Your task to perform on an android device:  have to leave for the cooking class in the next 30 minutes, but before that, I need to complete an important task. Set a timer for 30 minutes in the clock app so that my cooking class  will not be missed.
Image 0: 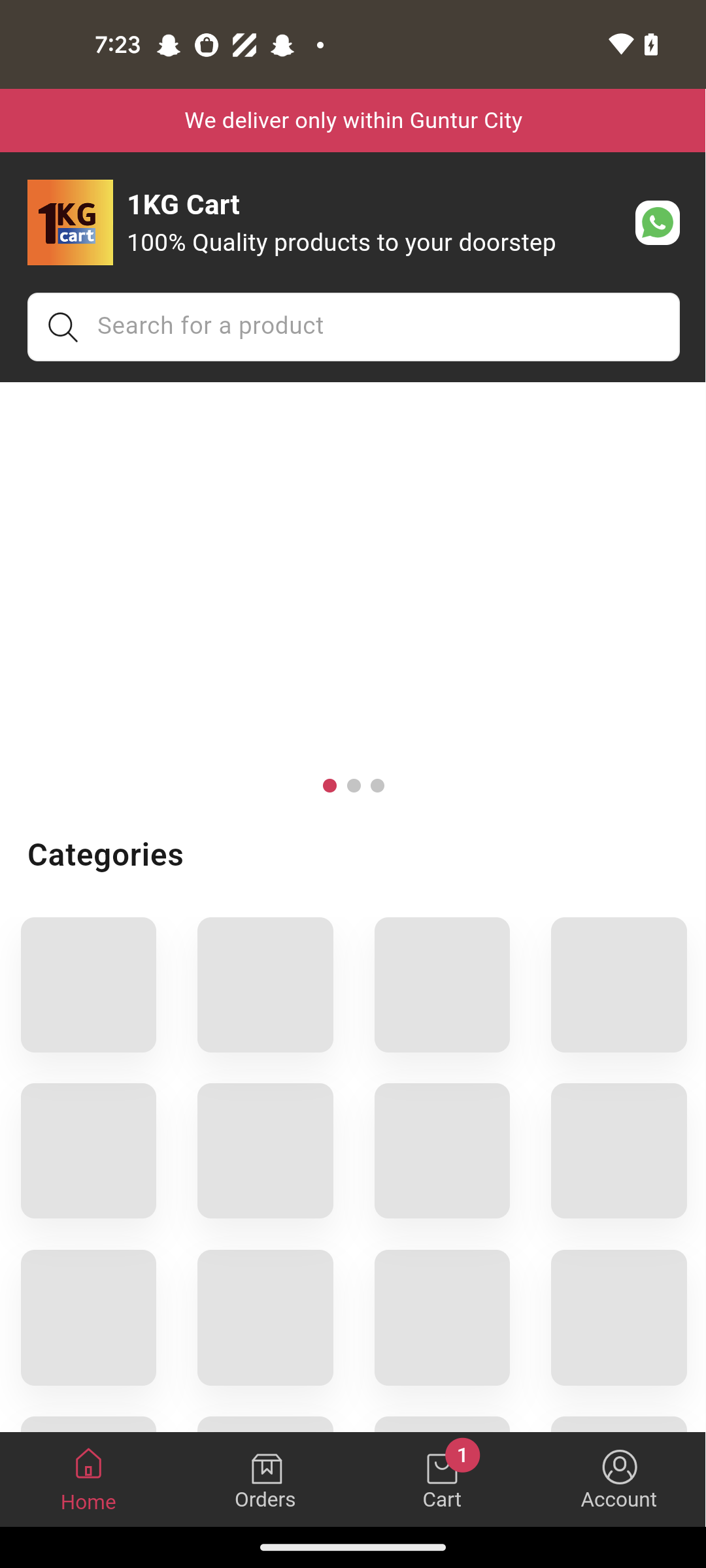
open the Clock app
Step 0: open app "Clock"
Image 1: 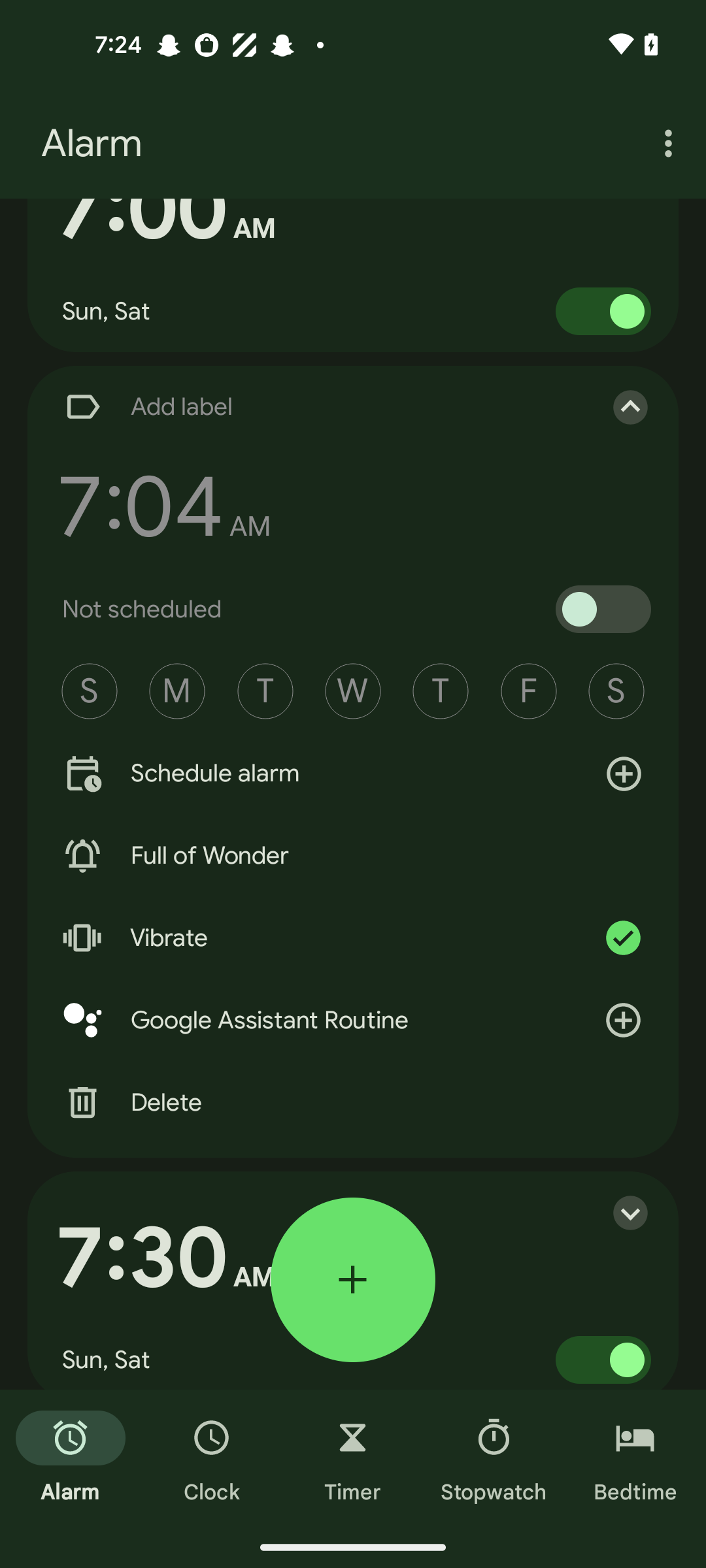
Click on the Timer section at the bottom of the screen 
Step 1: click (353, 1458)
Image 2: 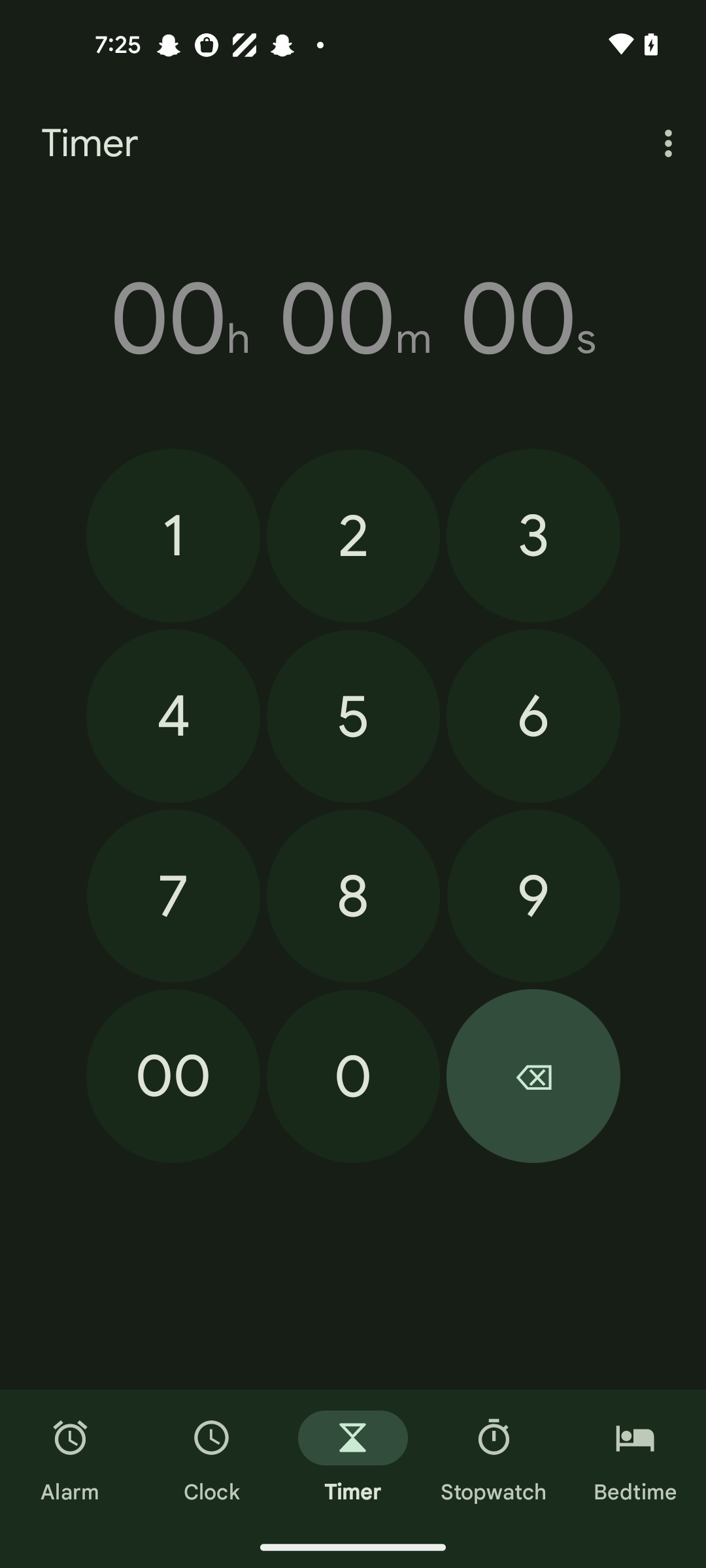
Set minutes to 30
Step 2: click (533, 536)
Image 3: 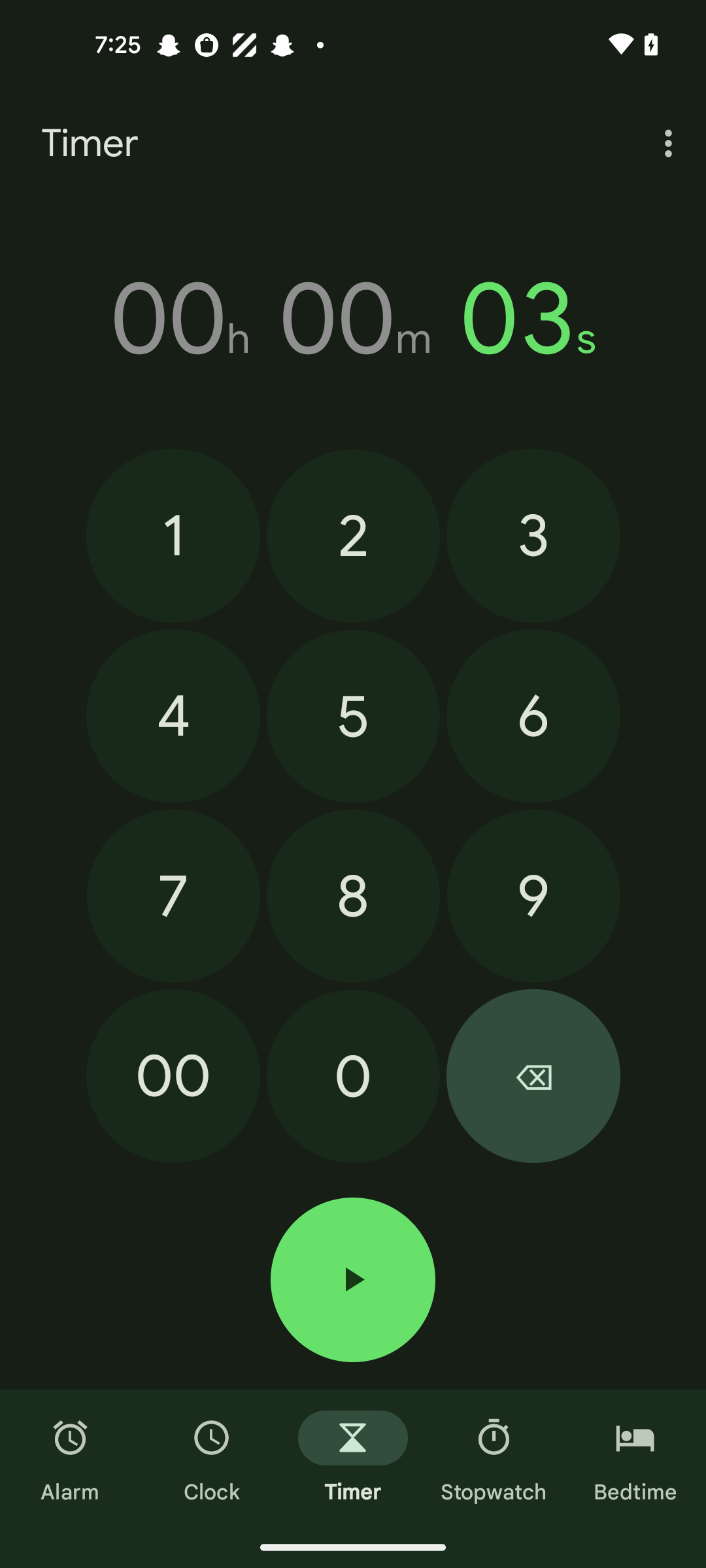
Set minutes to 30
Step 3: click (353, 1075)
Image 4: 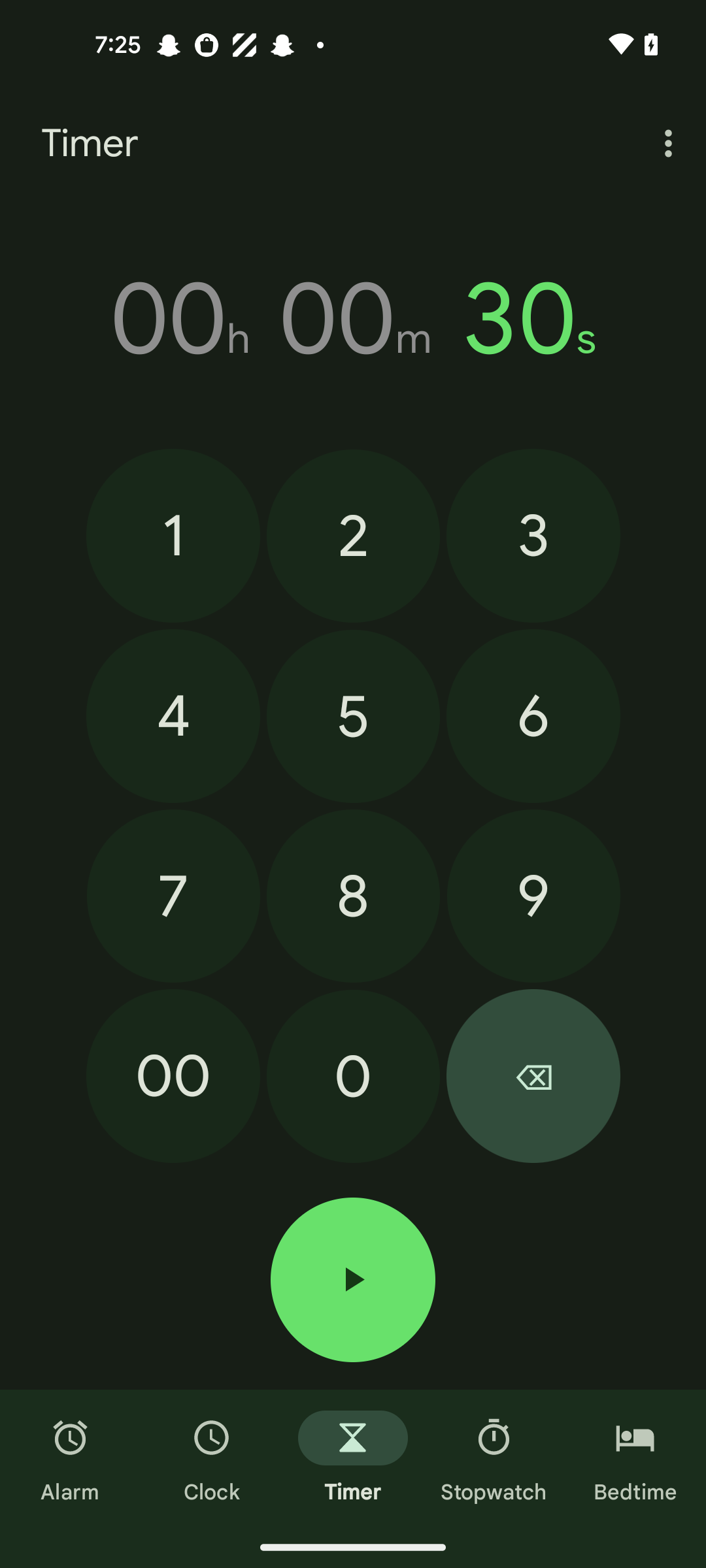
Set minutes to 30
Step 4: click (353, 1075)
Image 5: 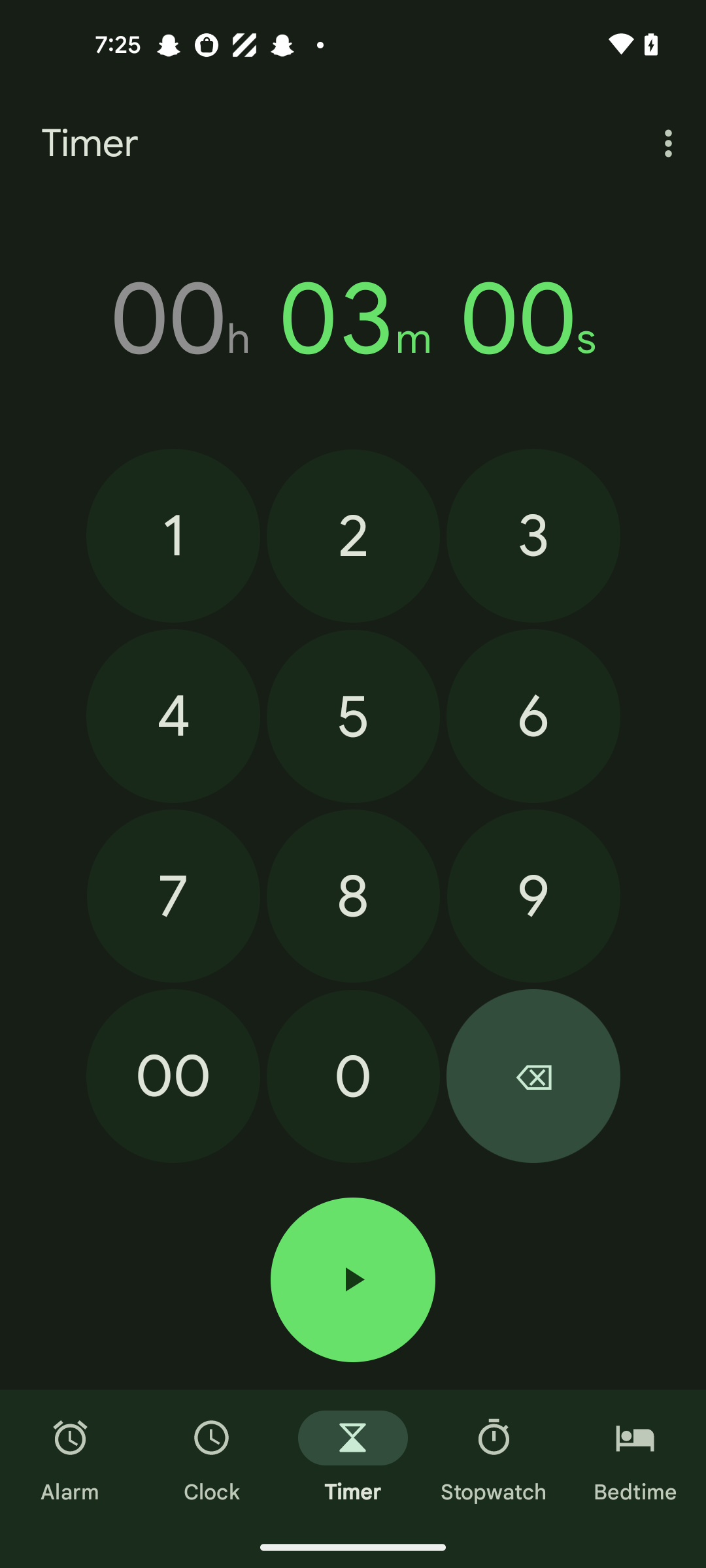
Set minutes to 30
Step 5: click (353, 1075)
Image 6: 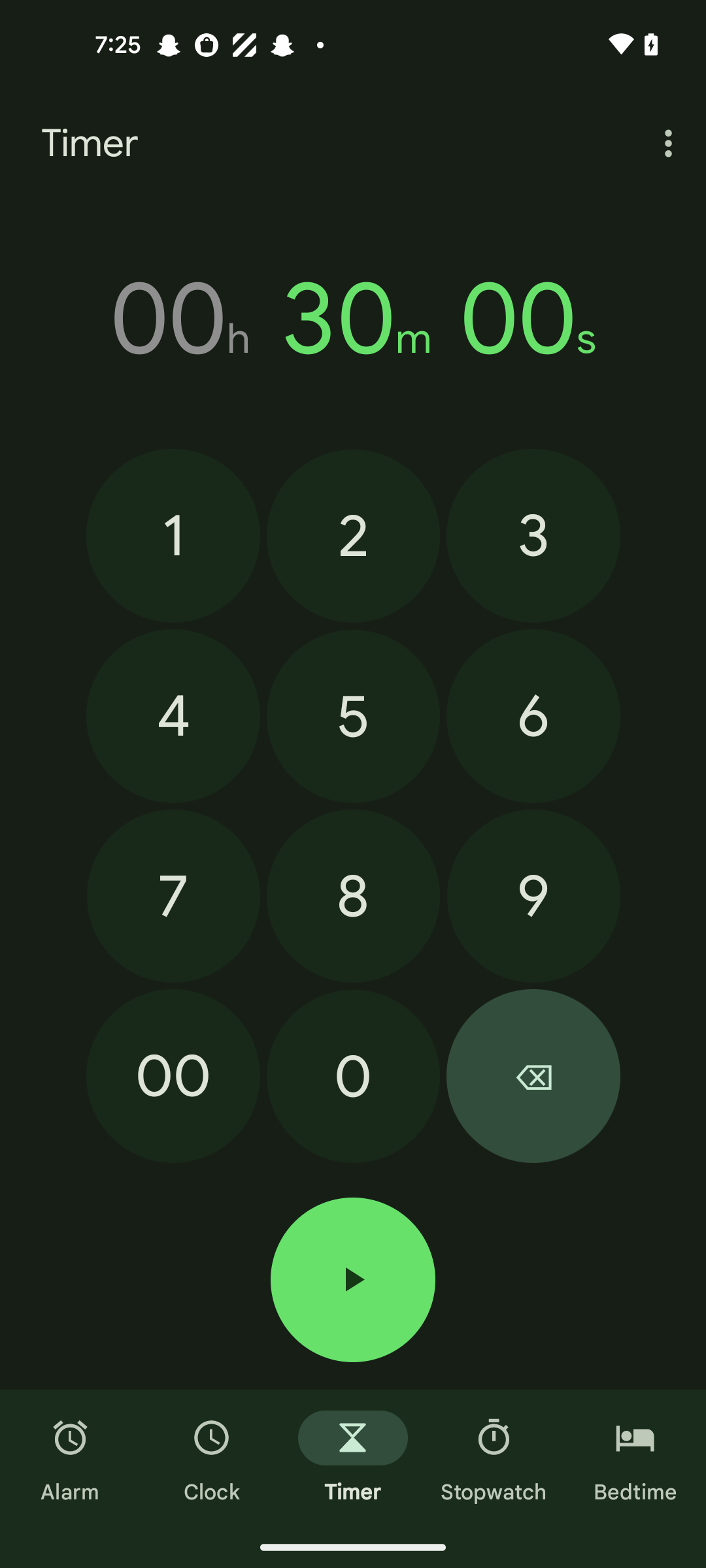
Click on the play start button of the screen 
Step 6: click (353, 1279)